Your task to perform on an android device: Due to some Family occasion that's why , i am canceling Holiday trip , Delete the holiday trip notes in the keep notes app
Image 0: 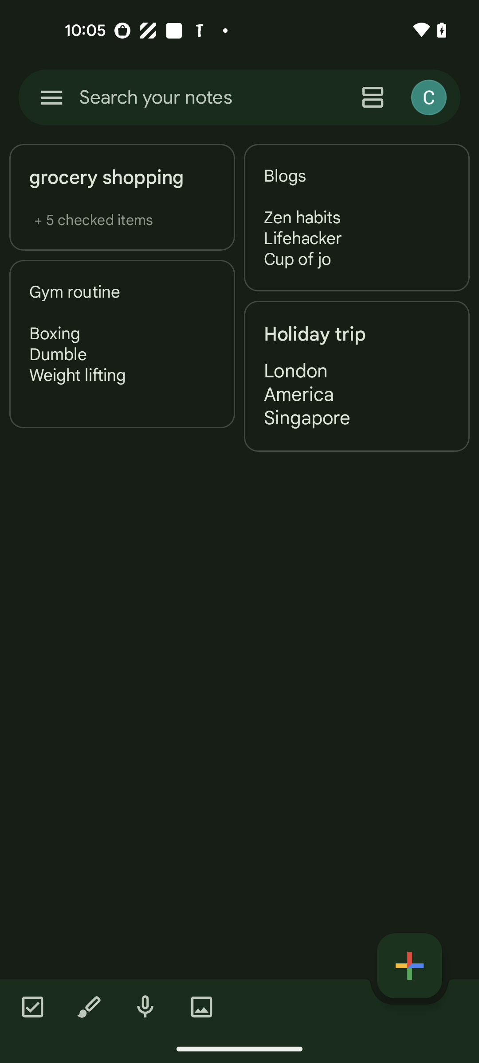
Click on the Holiday trip notes
Step 0: click (357, 395)
Image 1: 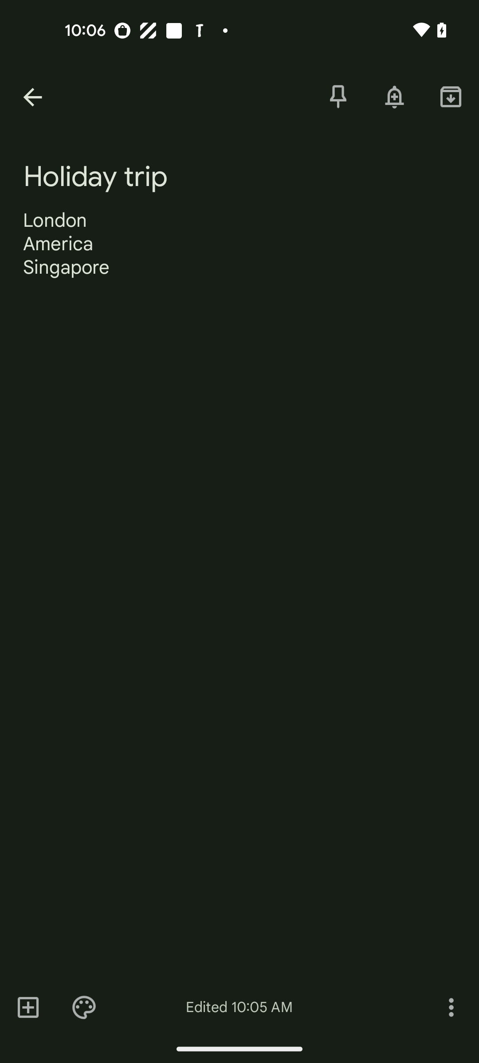
Click on the three icons at the bottom right corner of the screen 
Step 1: click (451, 1007)
Image 2: 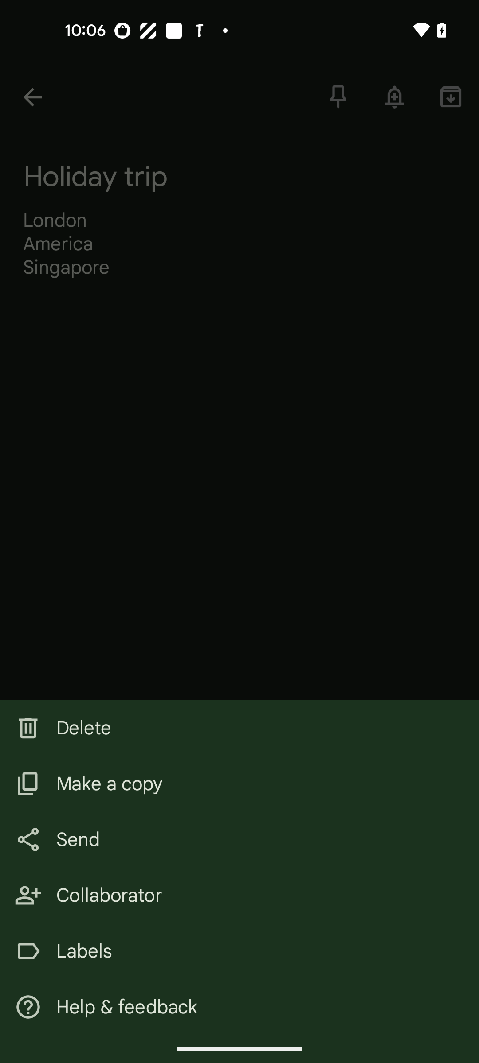
Click on the Delete option
Step 2: click (239, 728)